Your task to perform on an android device: I would like to compare Nanoray Yonex badminton racket with other similar items.
Image 0: 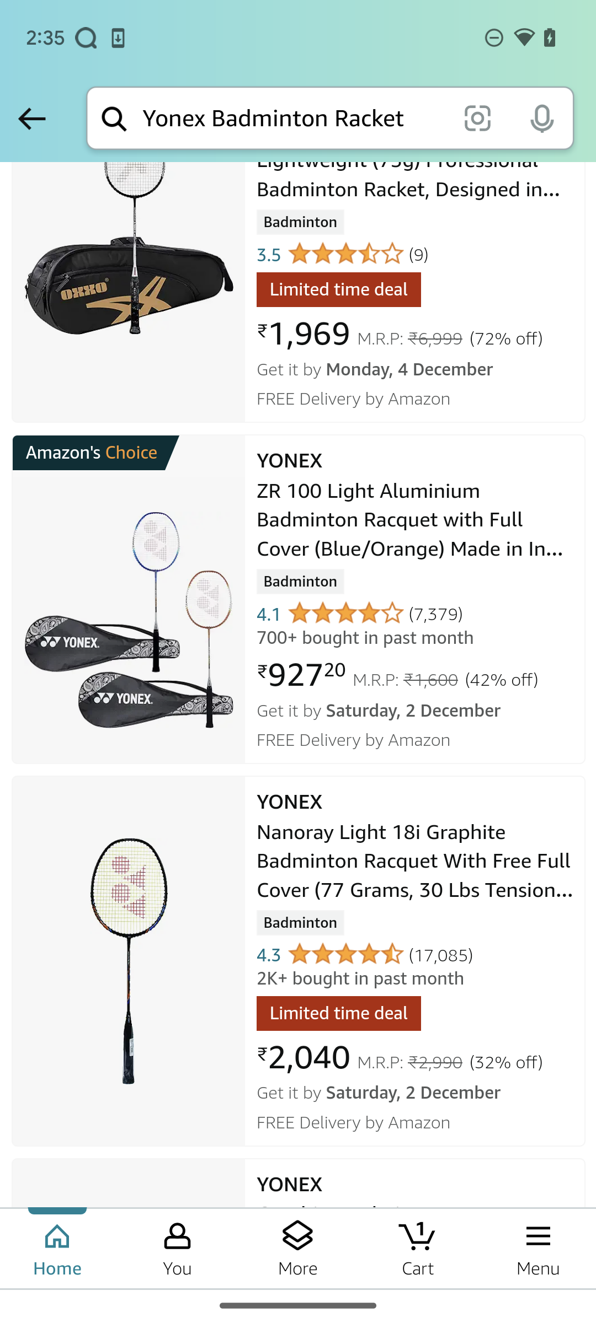
Click on the Yonex Nanoray racket information card.
Step 0: click (129, 961)
Image 1: 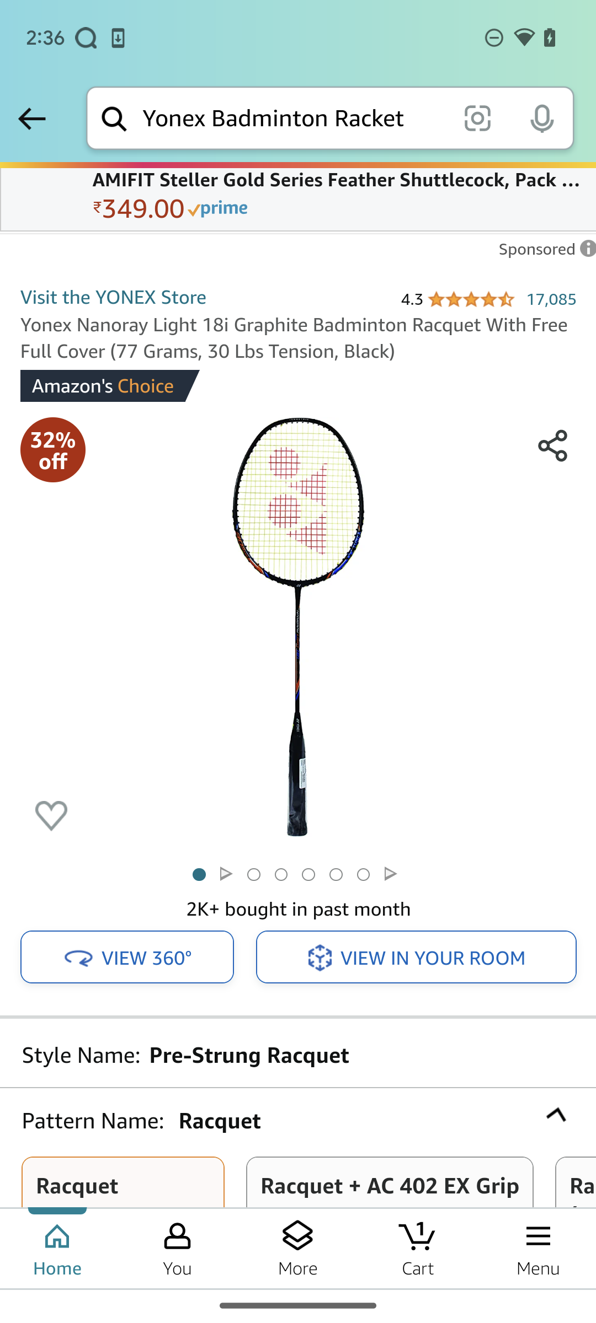
Swipe up to view more options.
Step 1: scroll down
Image 2: 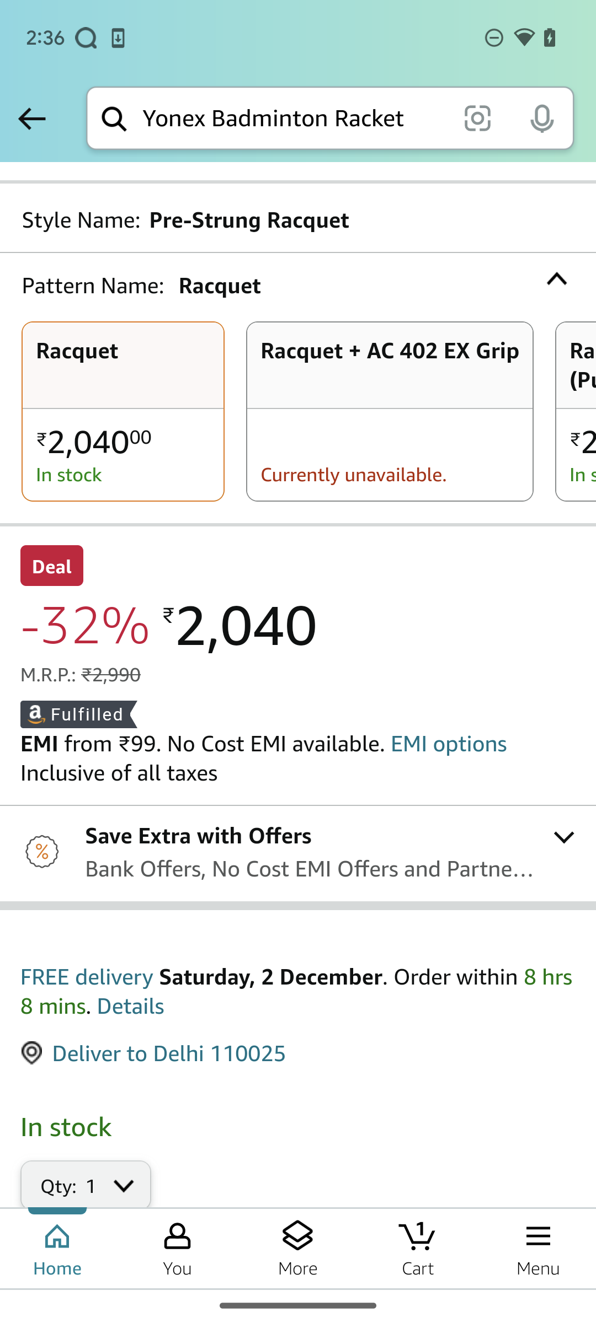
Swipe up to view more options.
Step 2: scroll down
Image 3: 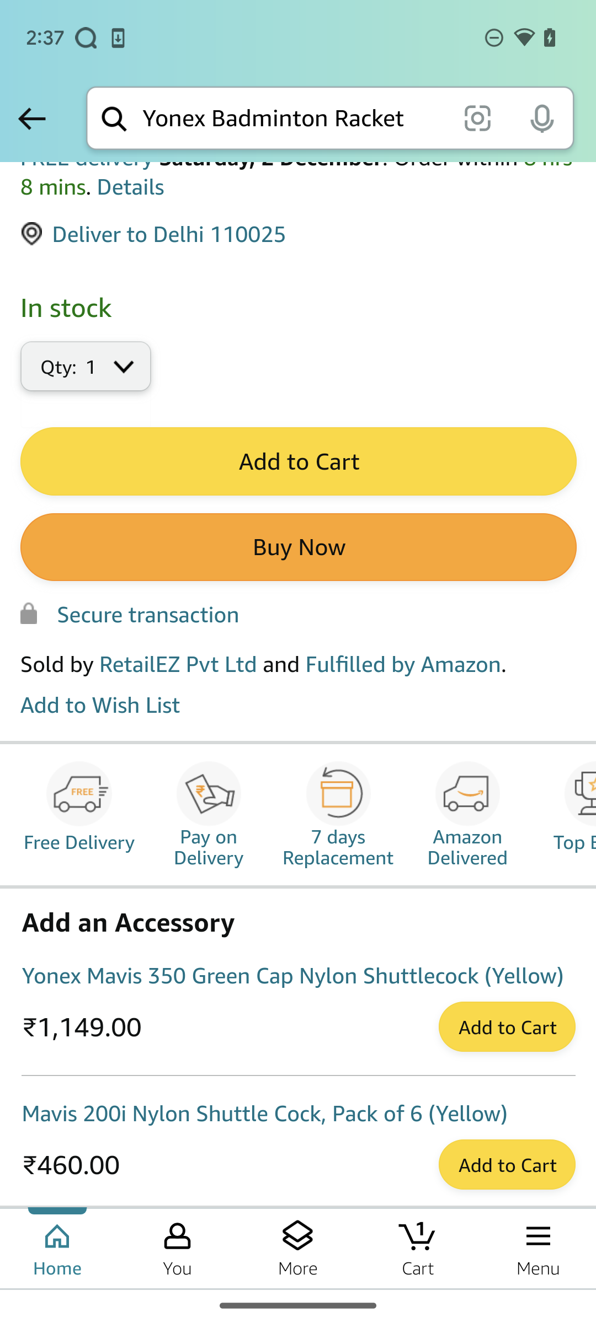
Swipe up to view more options.
Step 3: scroll down
Image 4: 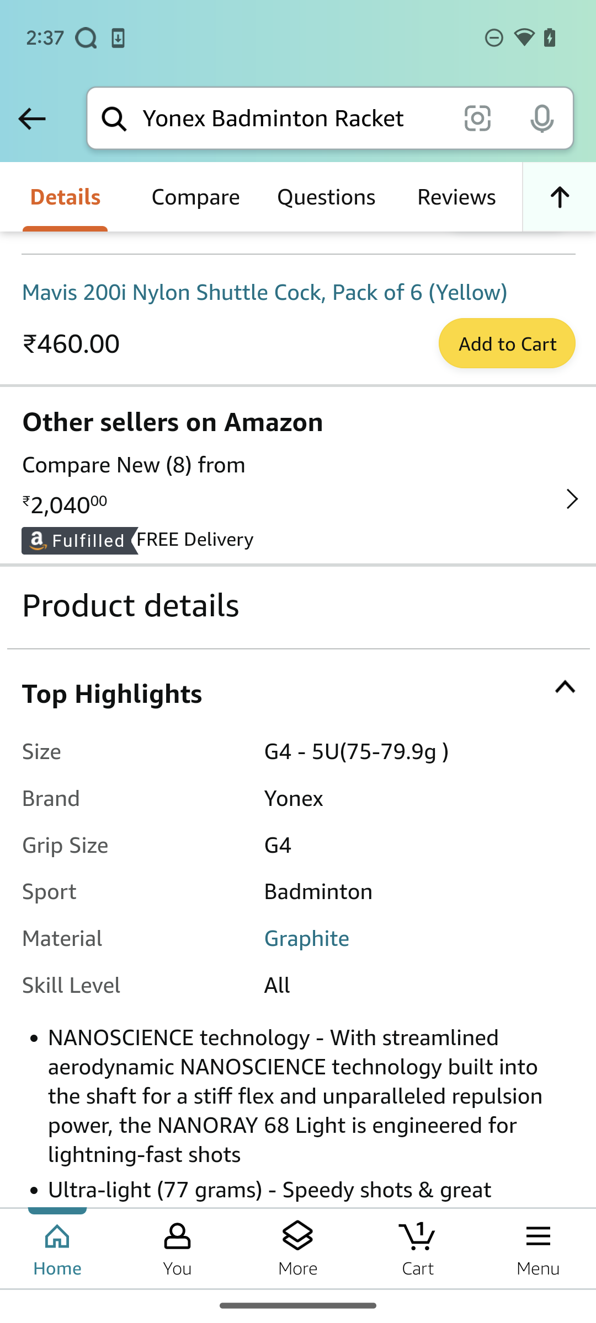
Click on the compare option.
Step 4: click (195, 197)